Your task to perform on an android device: Open the Audiomack app & see the Lo-Fi genre playlist
Image 0: 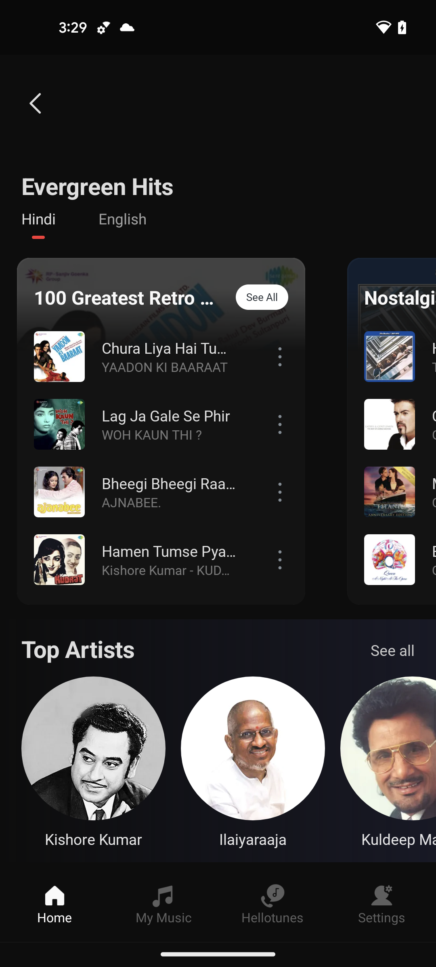
open the Audiomack app
Step 0: open app "Audio­mack"
Image 2: 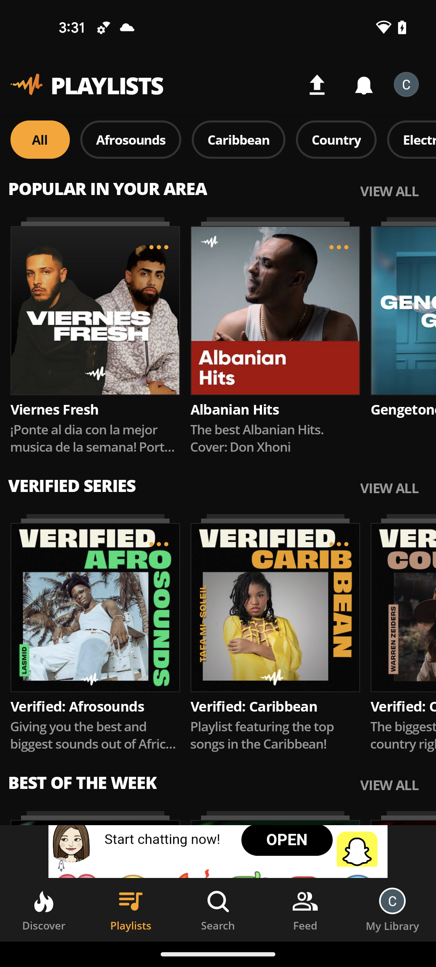
swipe left to see more playlists available
Step 2: scroll right
Image 3: 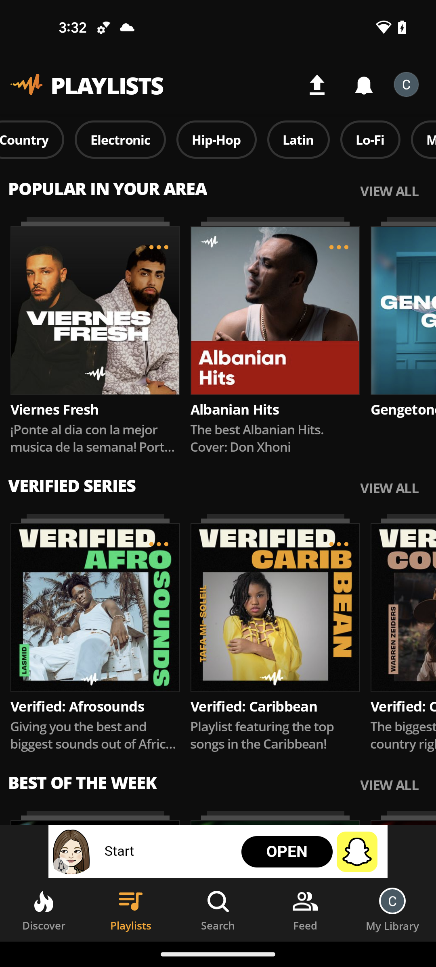
click to open the Lo-FI genre playlist
Step 3: click (370, 139)